Your task to perform on an android device: In the PUMA app , Shop for PUMA X Fenty  brand Women's sneakers . 
Image 0: 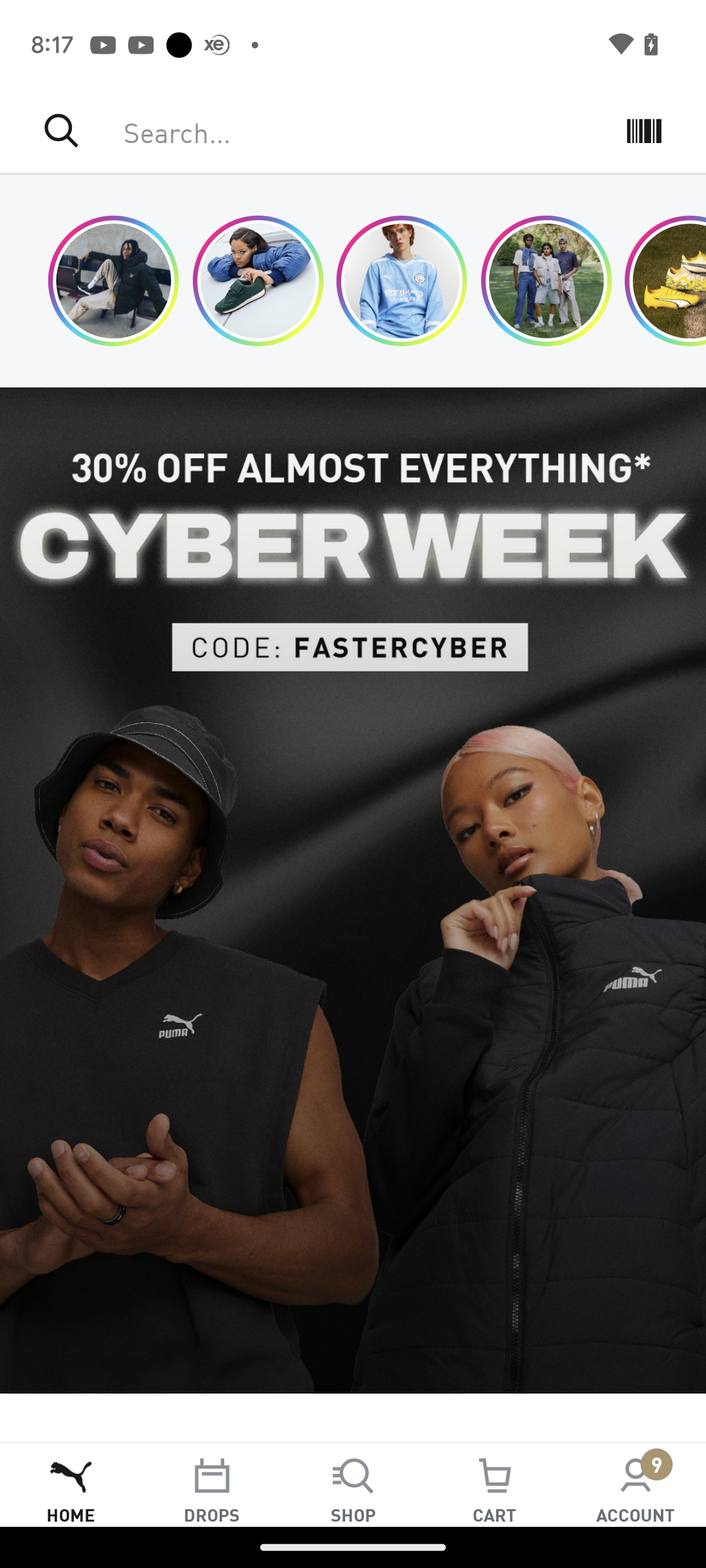
Click on the shop icon at the bottom of the screen
Step 0: click (353, 1484)
Image 1: 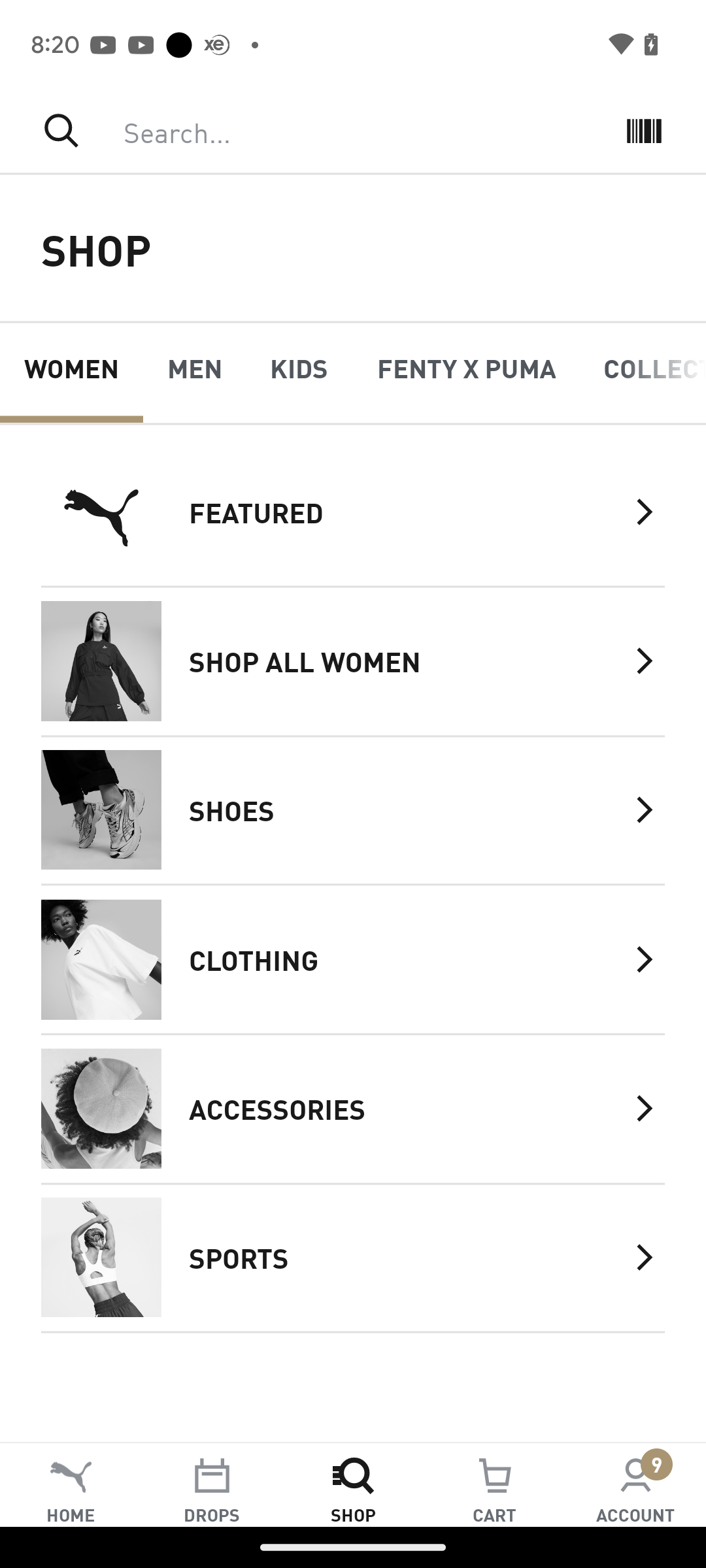
Click on fenty x puma section
Step 1: click (466, 367)
Image 2: 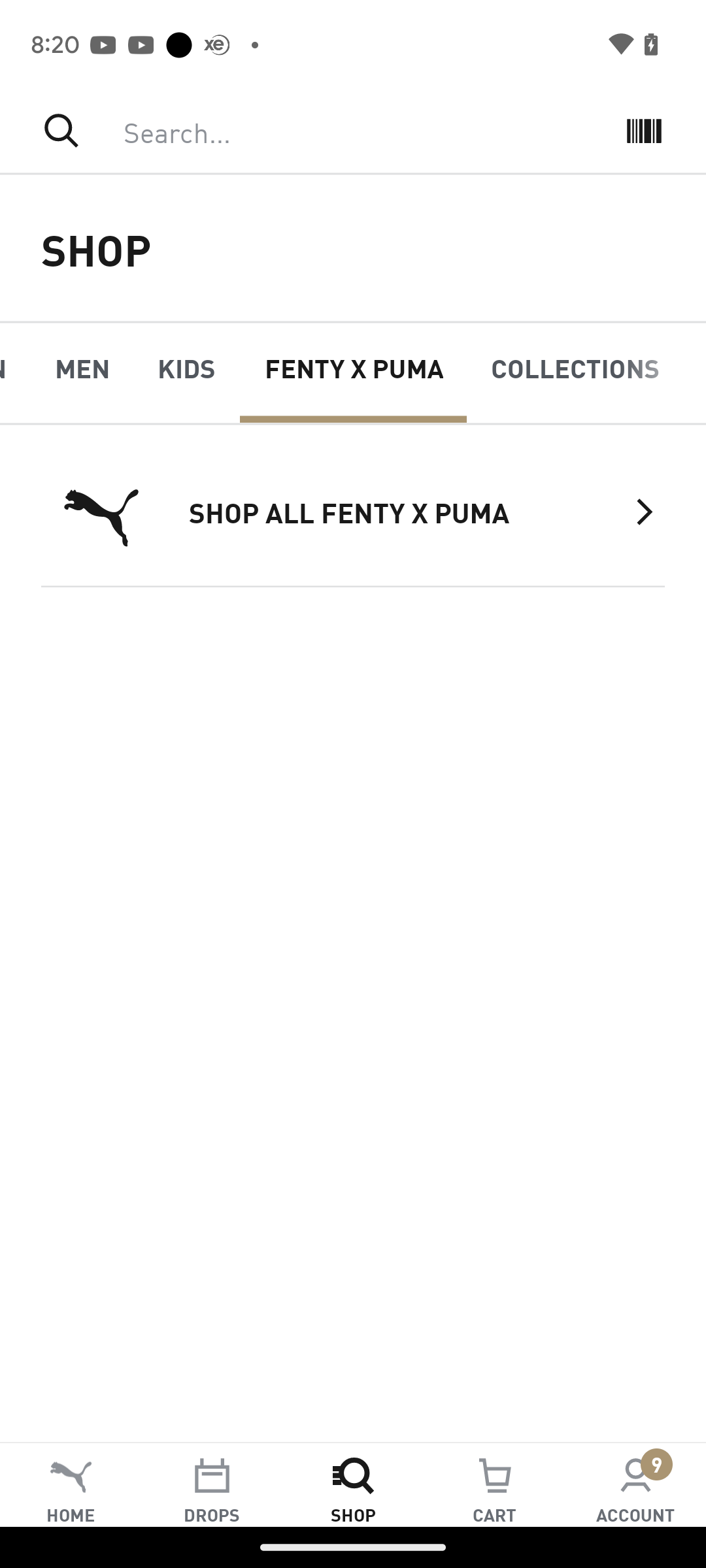
Click on shop all fenty x puma
Step 2: click (406, 512)